Your task to perform on an android device: I would like to create a playlist of Karin's favorite music for my own usage
Image 1: 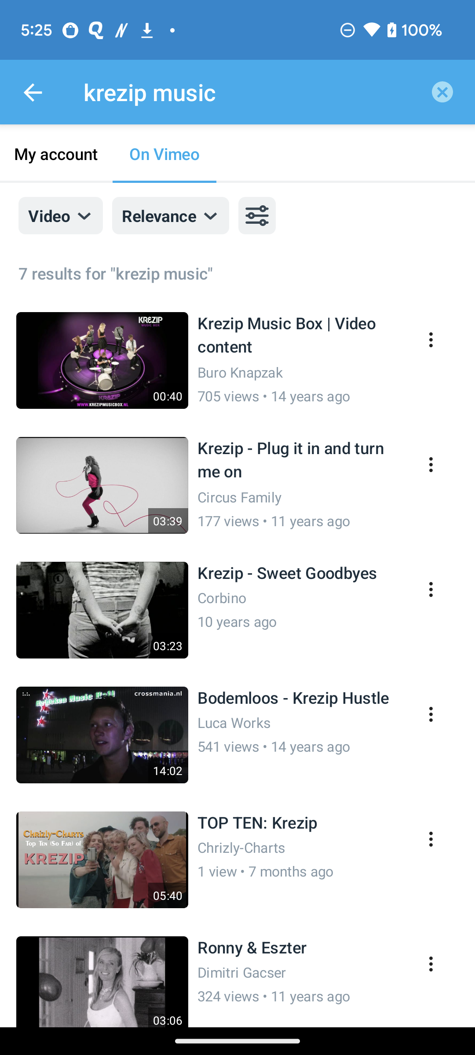
Go back to the screen
Step 1: press back button
Image 2: 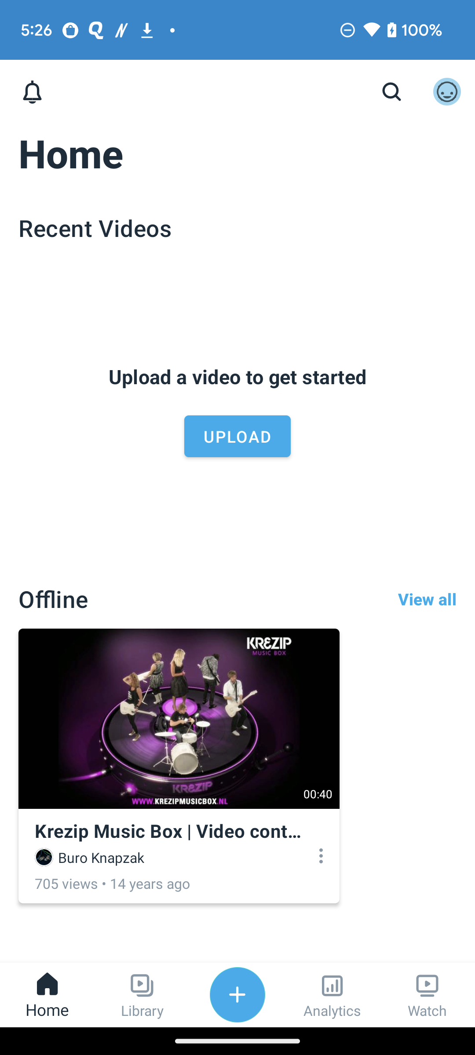
Click on the Library icon at the bottom of the screen 
Step 2: click (142, 995)
Image 3: 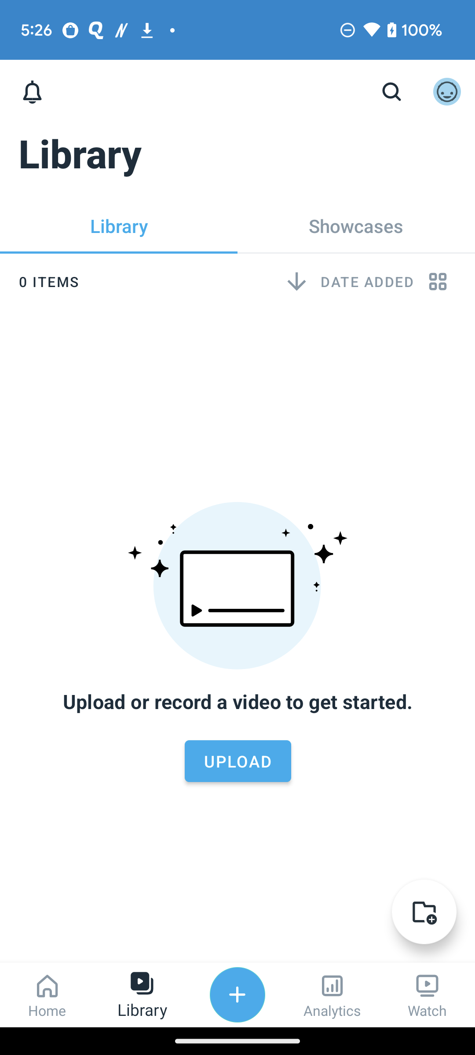
Click on the create folder icon at the right of the screen
Step 3: click (417, 924)
Image 4: 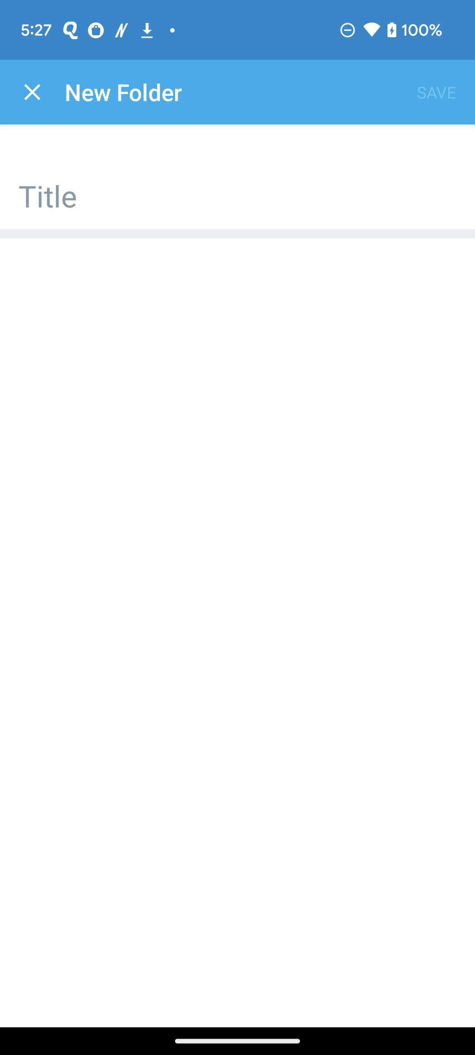
Click on the Title option
Step 4: click (237, 186)
Image 5: 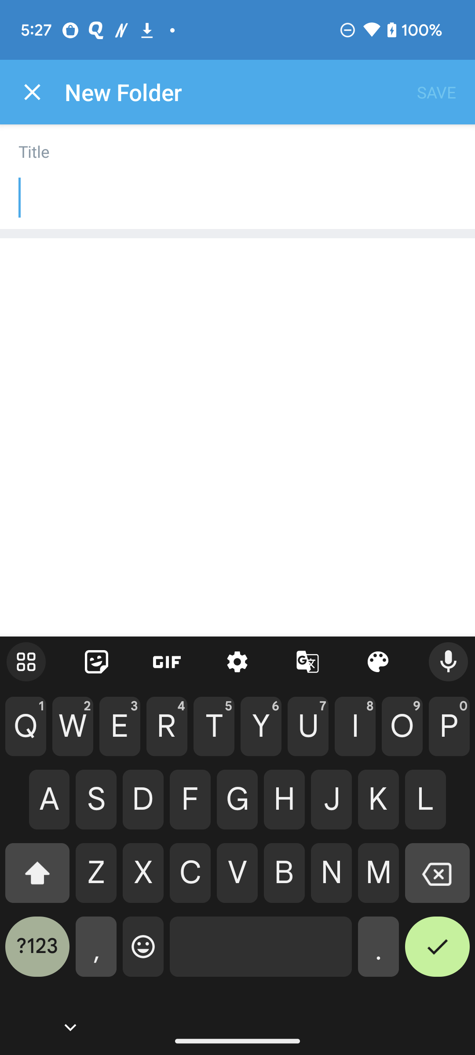
Type Karin's favorite music in title bar 
Step 5: type "Karin's favorite music"
Image 6: 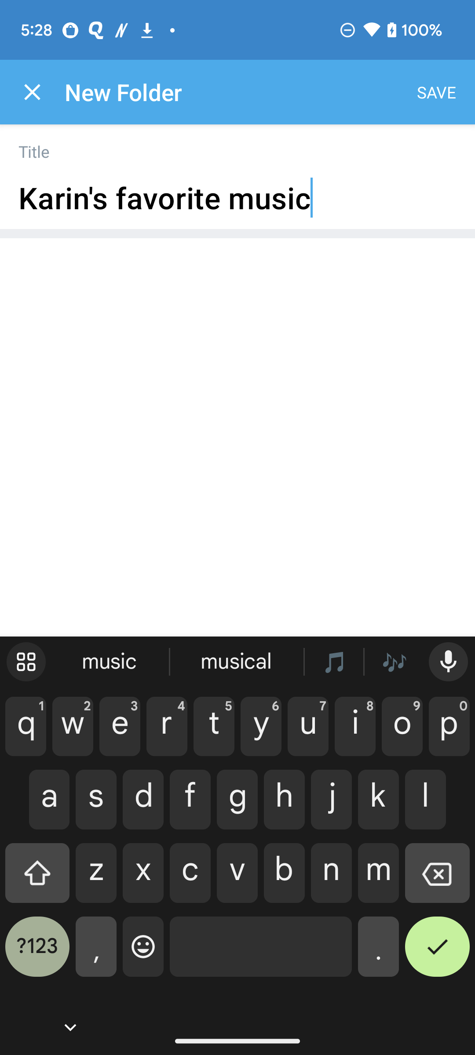
Click on the save option at the top right of the screen
Step 6: click (436, 92)